Your task to perform on an android device: In the Webex meet app , cancel the Cerebra Research's meeting .
Image 0: 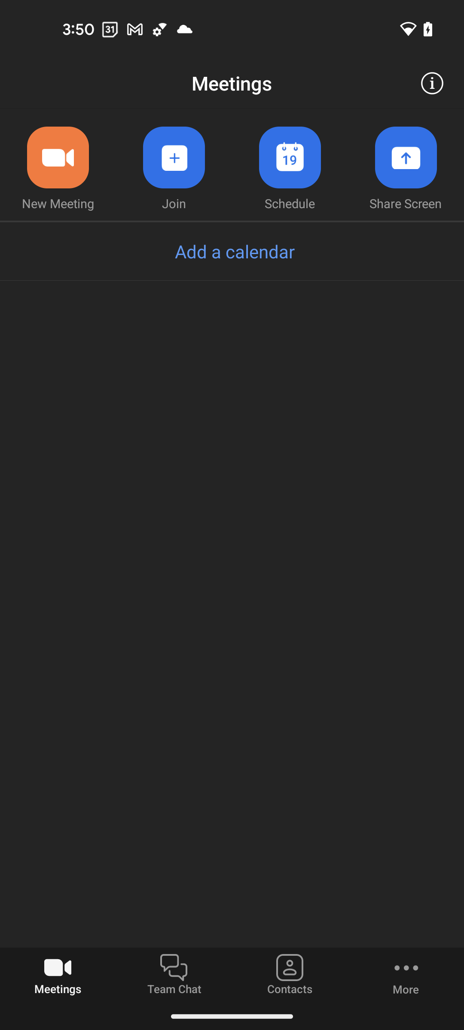
Open the Webex meet app
Step 0: open app "Webex Meet"
Image 1: 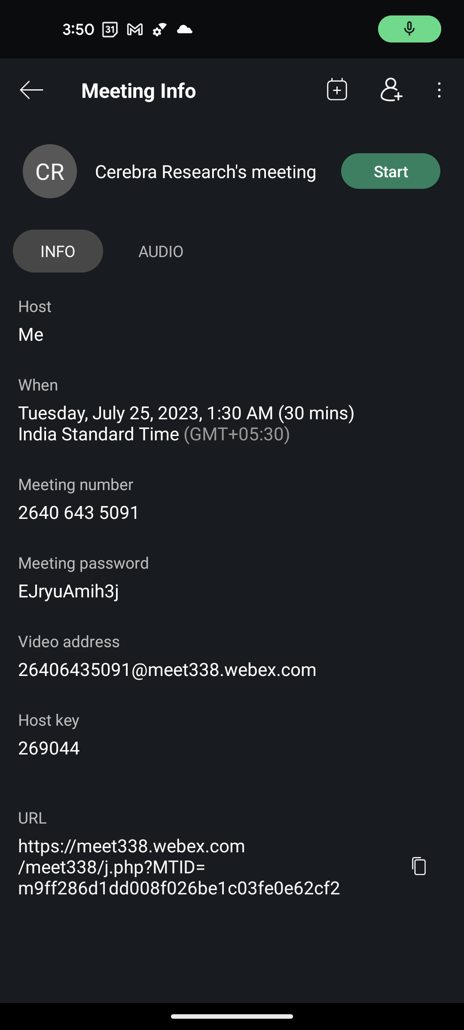
Click on the three dots more button at the top right corner
Step 1: click (441, 90)
Image 2: 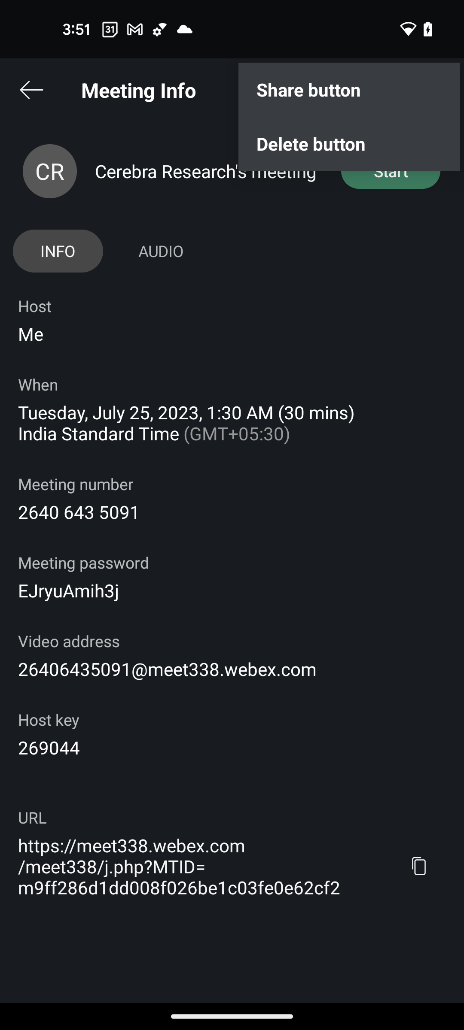
Click on the Delete button option
Step 2: click (349, 143)
Image 3: 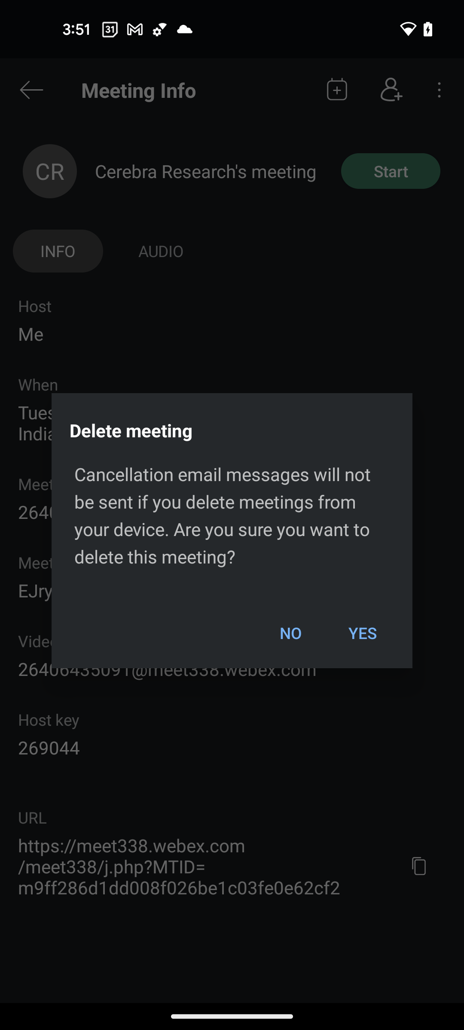
Click on the Yes button in the pop up
Step 3: click (362, 633)